Your task to perform on an android device: Search for oats in the Door Dash app for my breakfast.
Image 0: 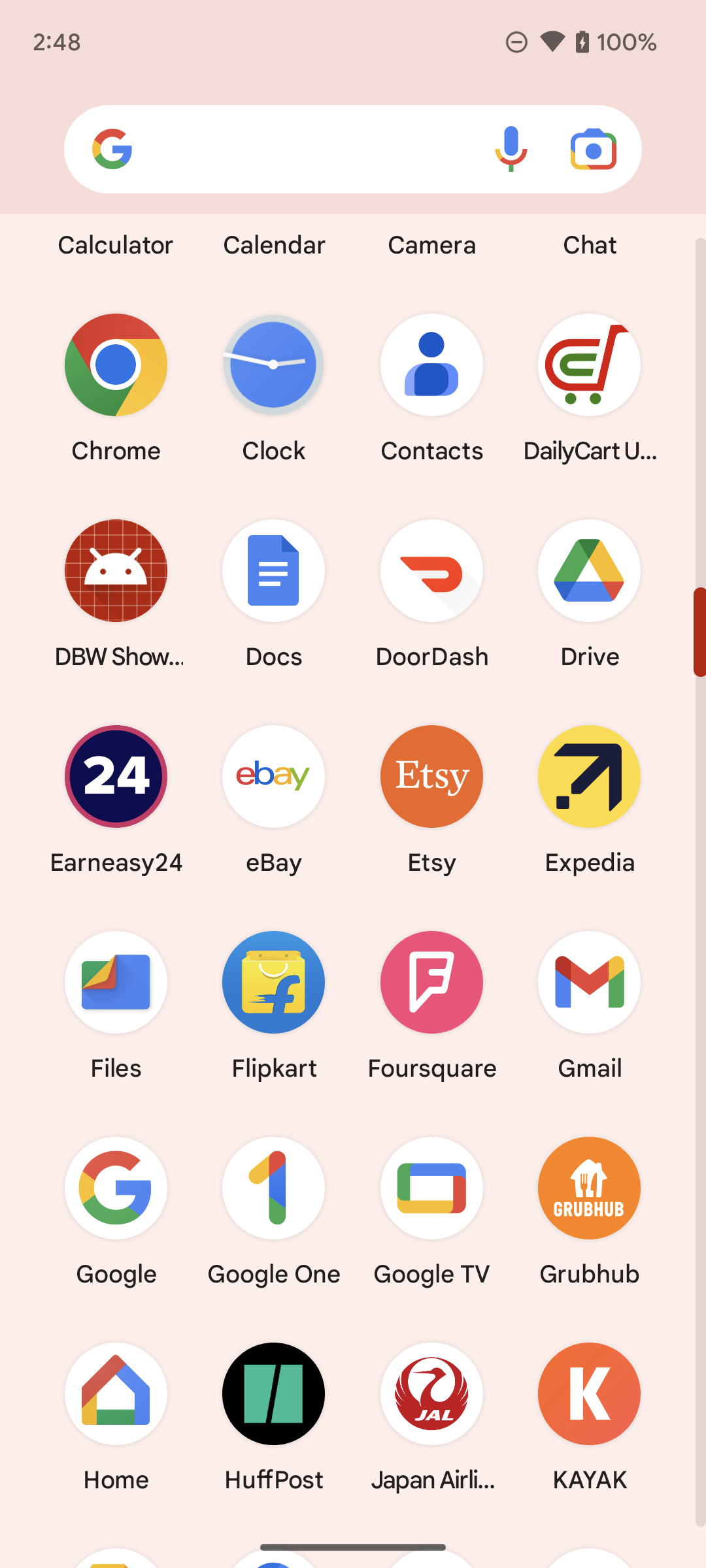
Open Door Dash app.
Step 0: open app "DoorDash"
Image 1: 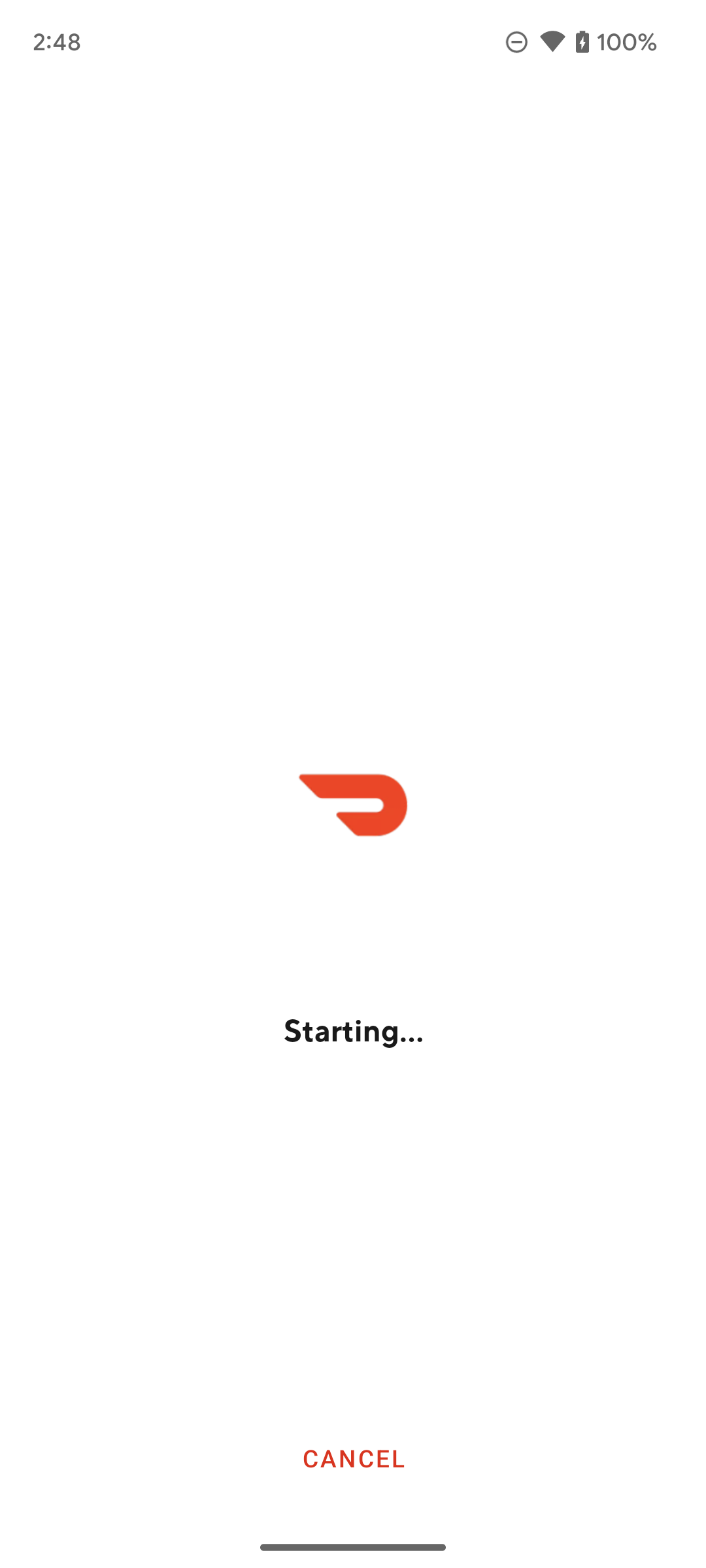
Open Door Dash app.
Step 1: wait
Image 2: 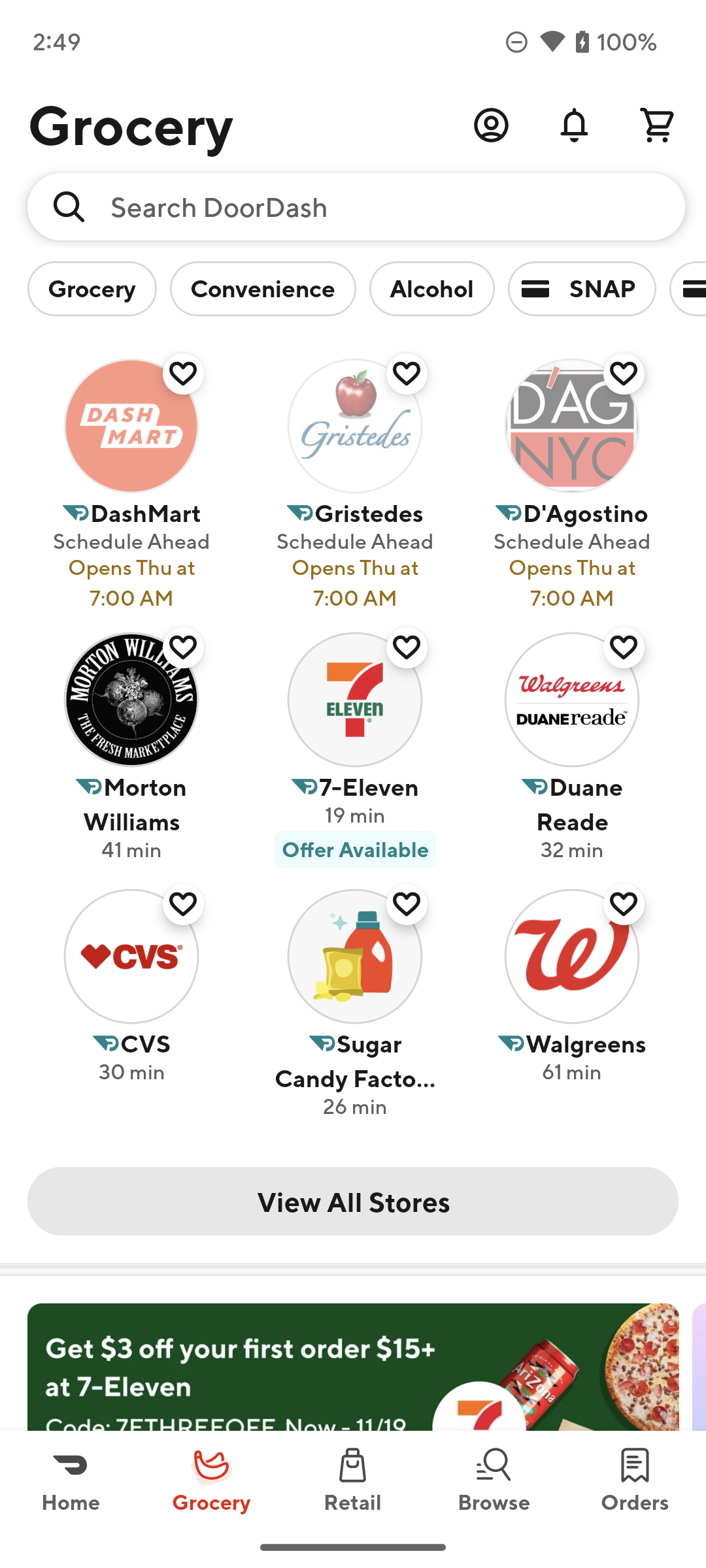
Click on the search bar on the top of the screen.
Step 2: click (387, 206)
Image 3: 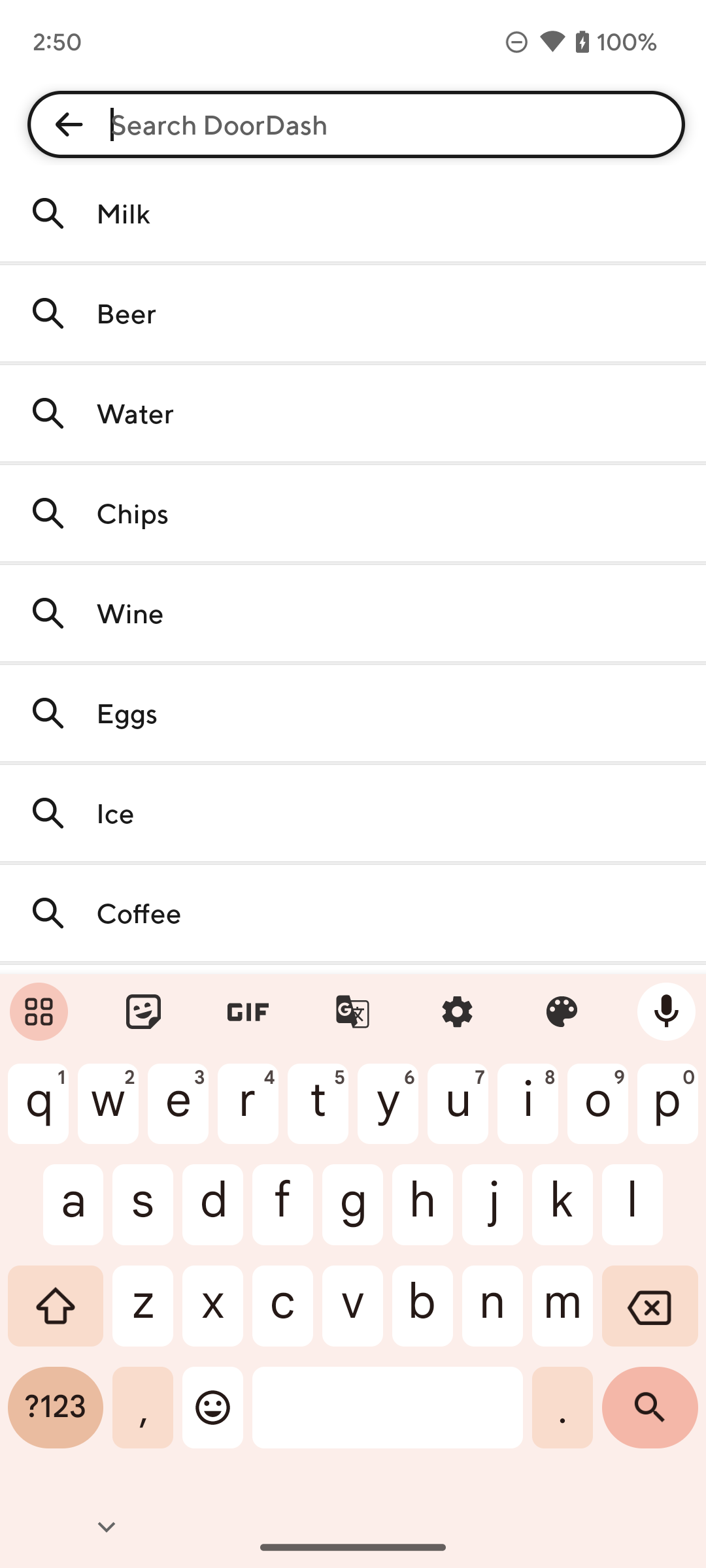
Type Oats on the search bar.
Step 3: type "Oats"
Image 4: 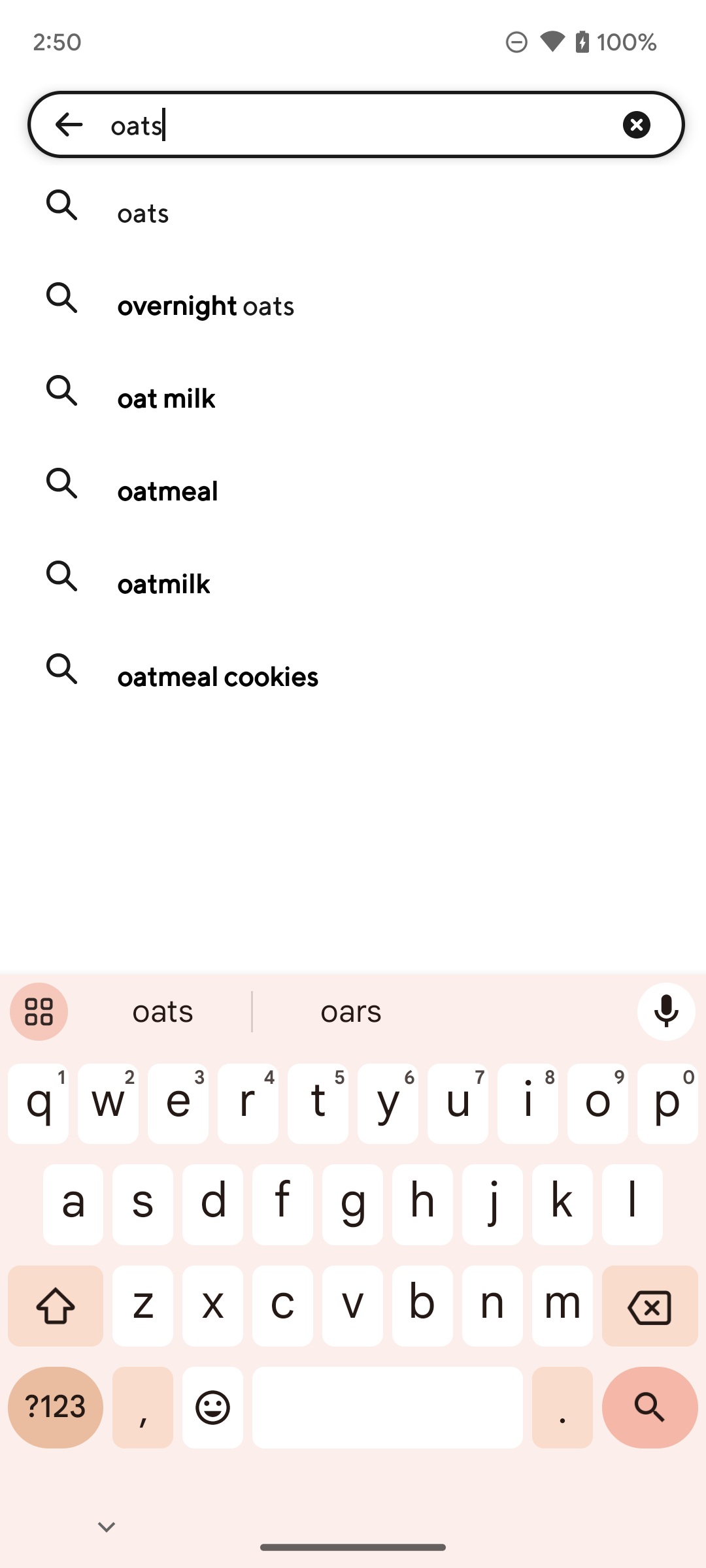
Click on the Oats on the screen.
Step 4: click (353, 212)
Image 5: 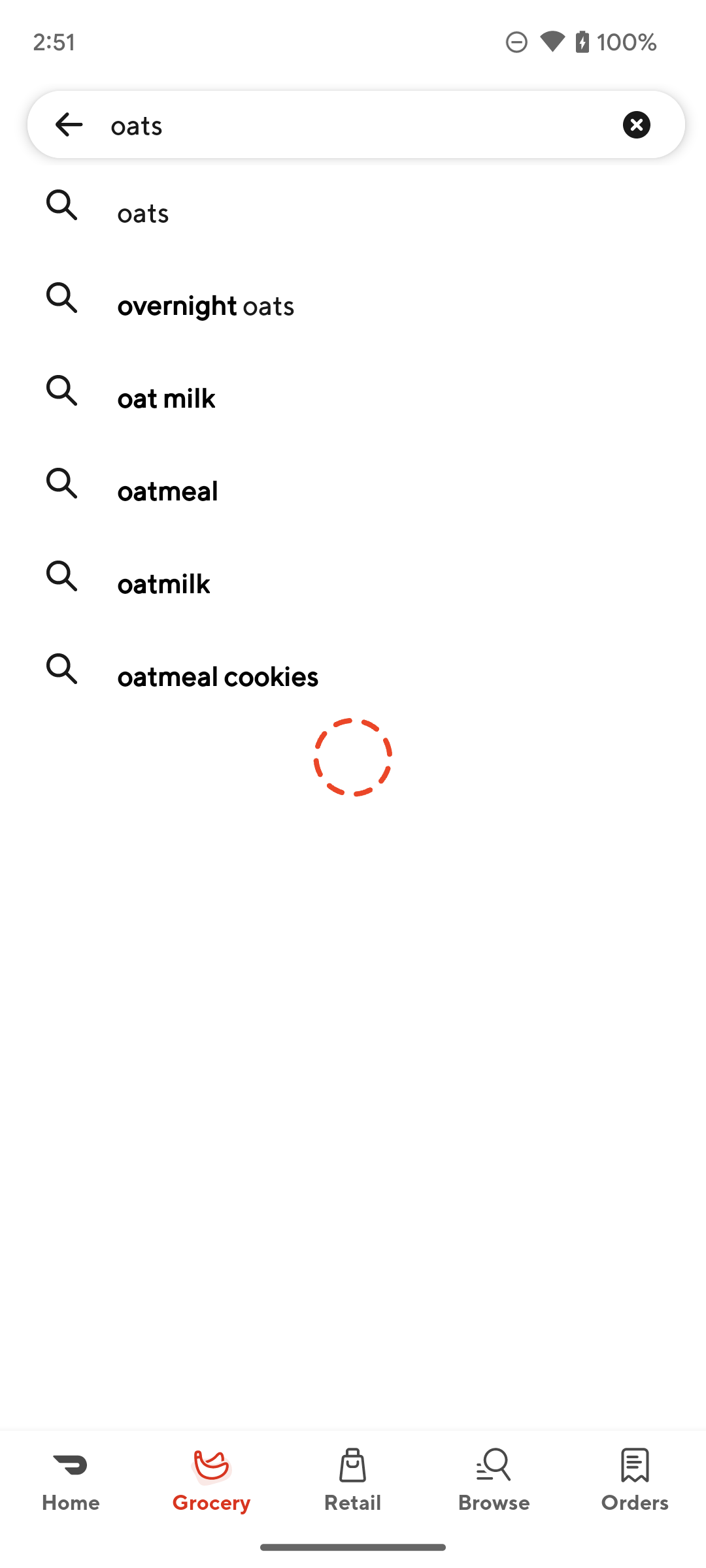
Click on the Oats on the screen.
Step 5: wait